Your task to perform on an android device: I want to download the recent upload photo in the drive
Image 0: 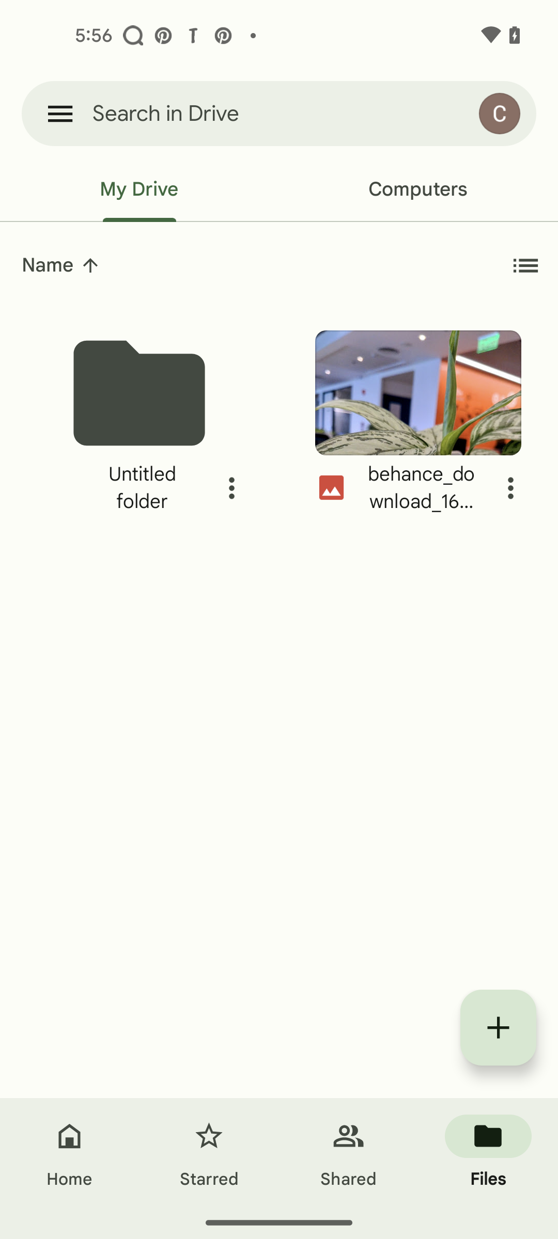
click on the 3 dot icon of the Behance image
Step 0: click (510, 487)
Image 1: 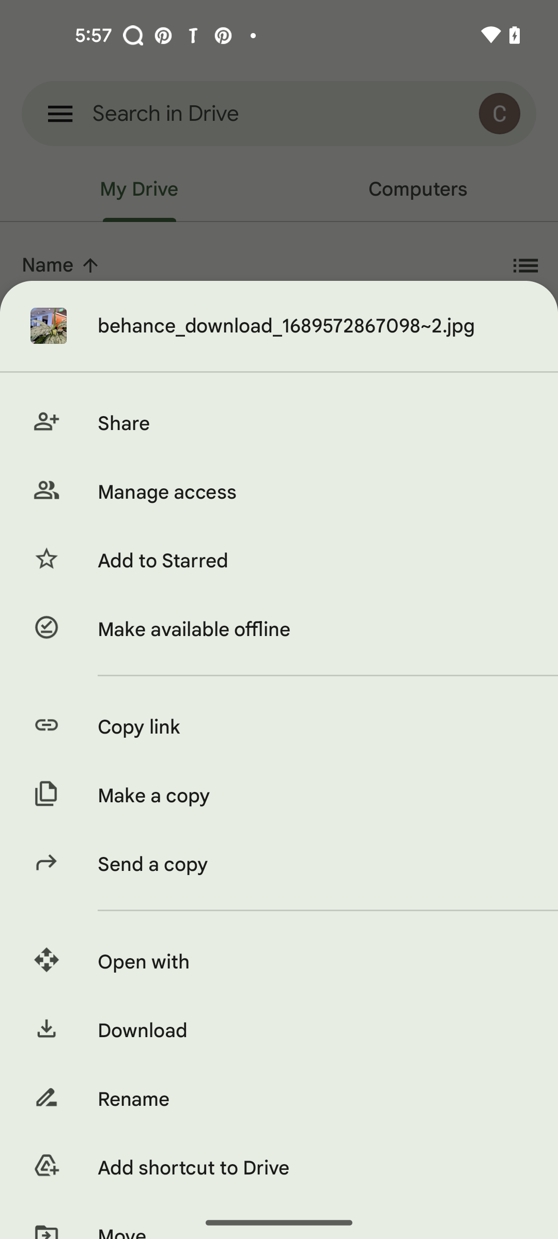
click on the download option
Step 1: click (311, 1030)